Your task to perform on an android device: I want to create a new note for my new car that I will purchase in the future.
Image 0: 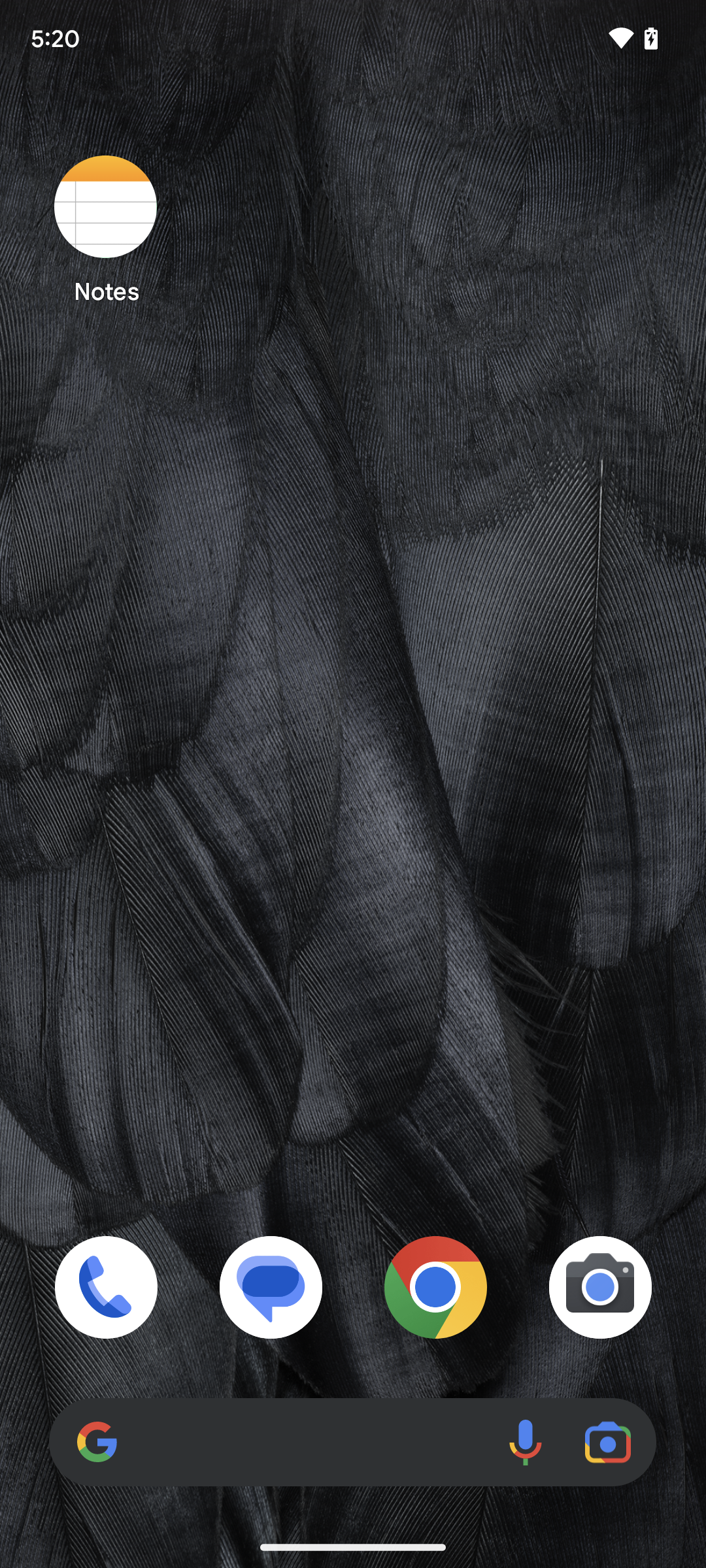
Open Notes App.
Step 0: open app "Notes"
Image 1: 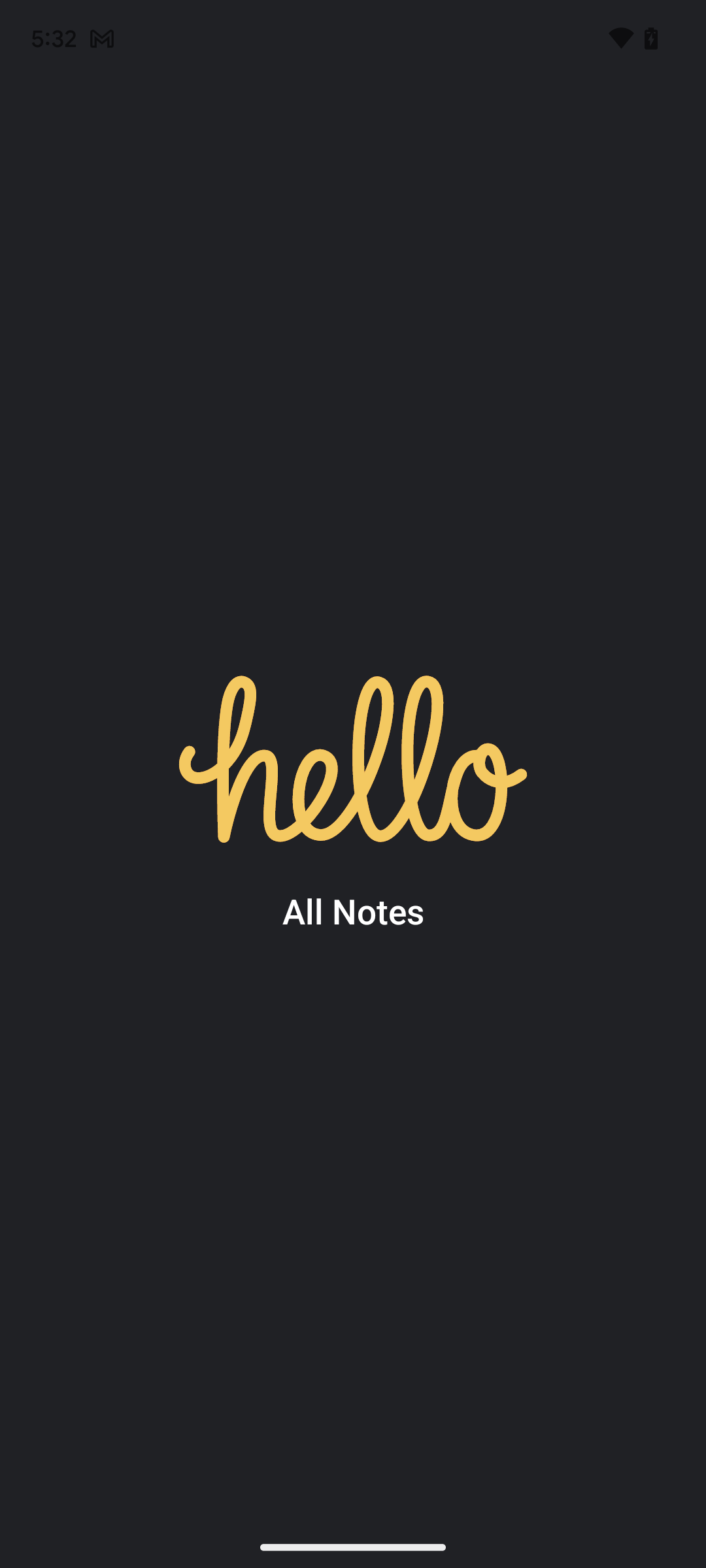
Open Notes App.
Step 1: wait
Image 2: 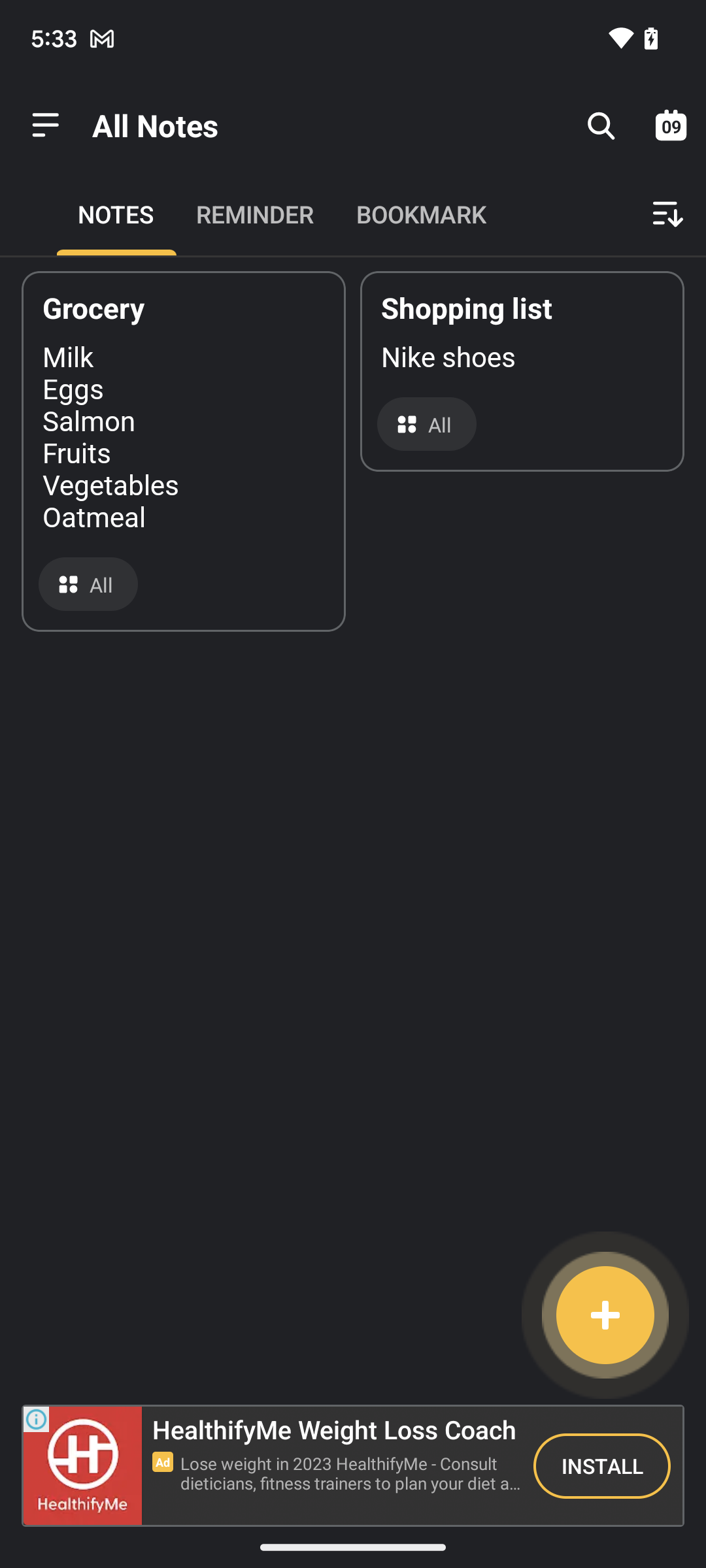
Click on the Create button on the bottom right corner of the screen.
Step 2: click (605, 1315)
Image 3: 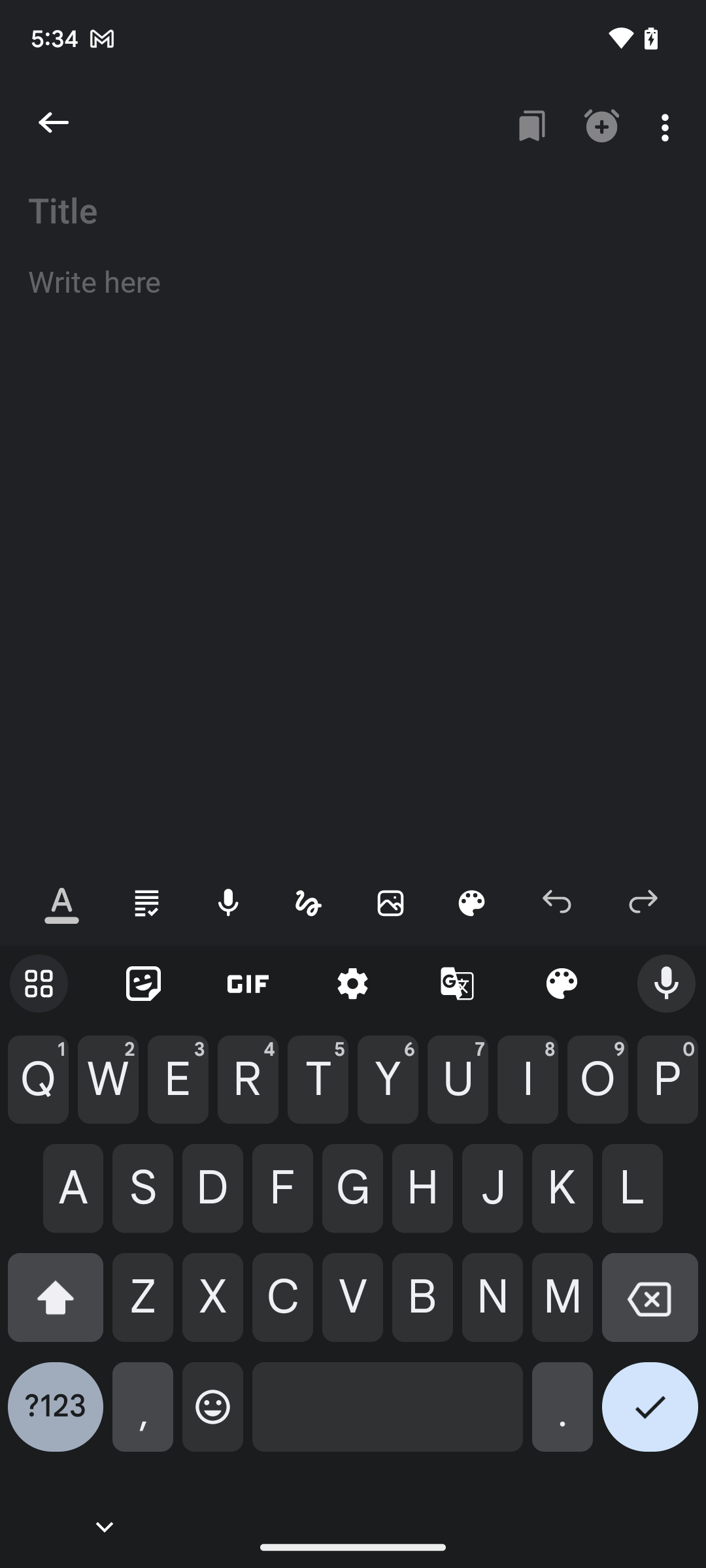
Type new car on the top of the screen.
Step 3: type "New car"
Image 4: 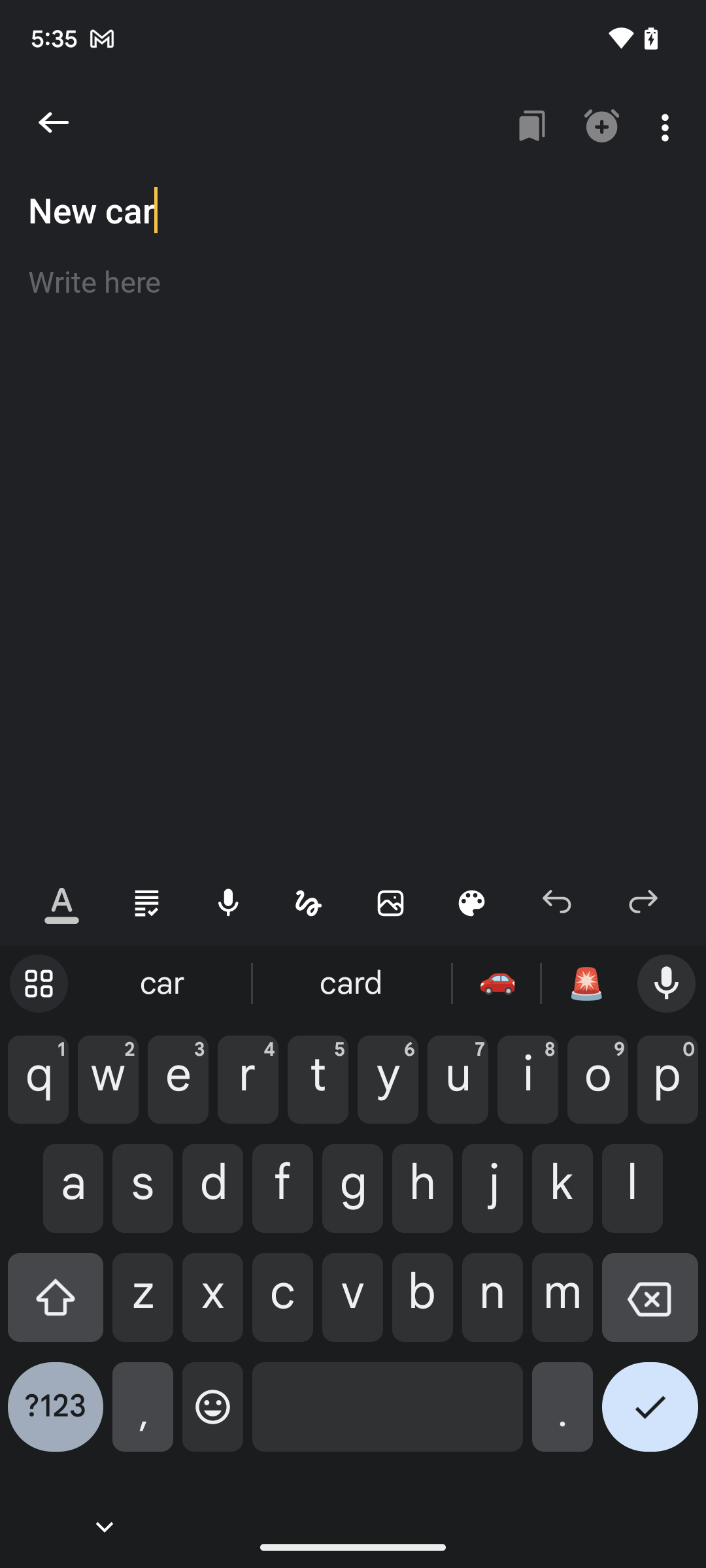
Click on the Back button on the top of the screen.
Step 4: click (59, 124)
Image 5: 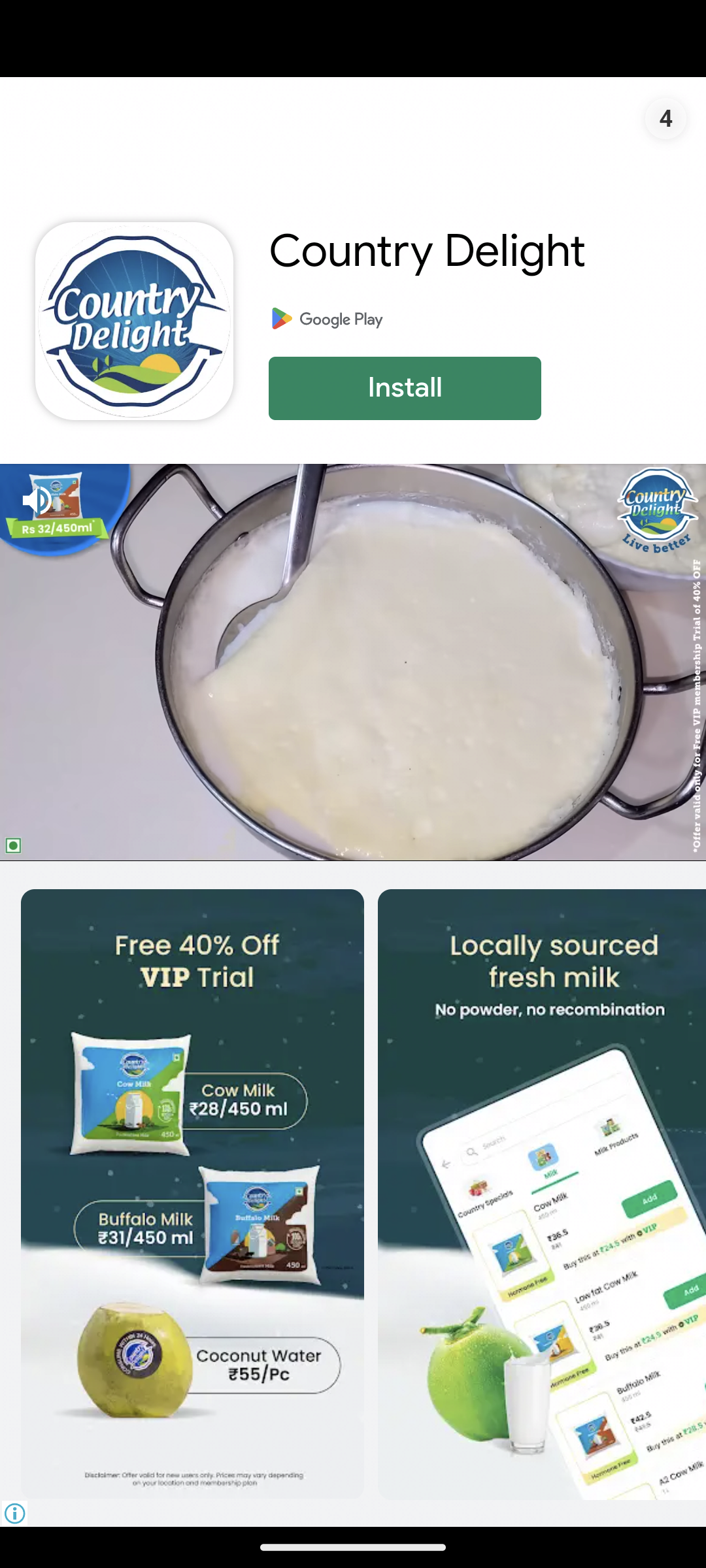
Click on the Back button on the top of the screen.
Step 5: wait